Your task to perform on an android device: Fill the details in the Personal details form 
Image 0: 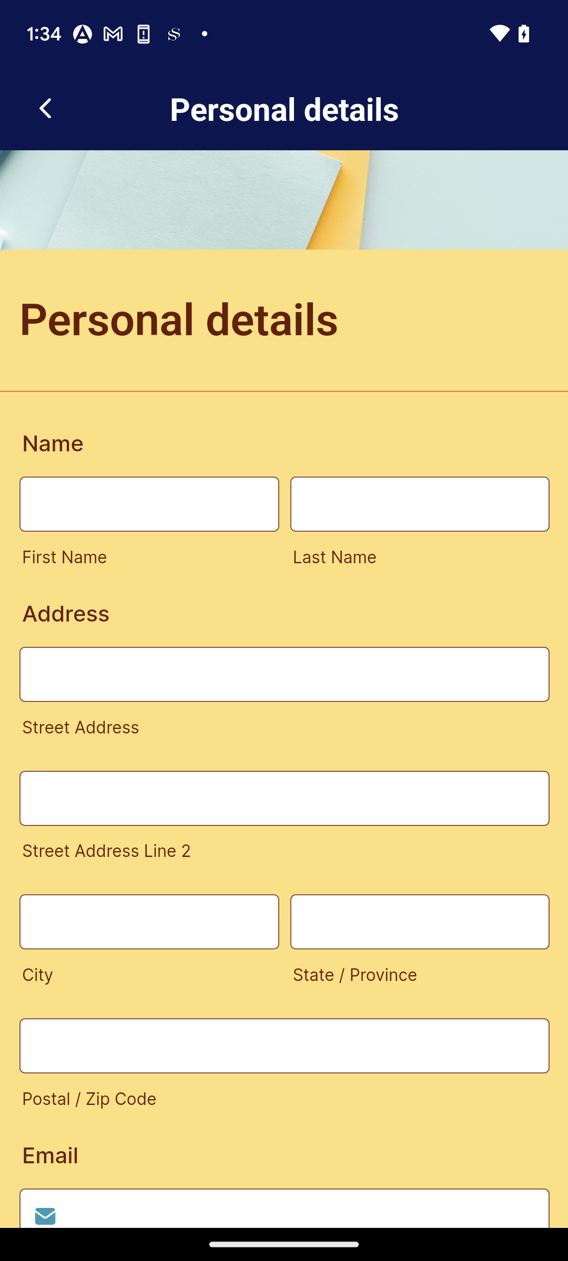
Click on the First Name text bar
Step 0: click (149, 504)
Image 3: 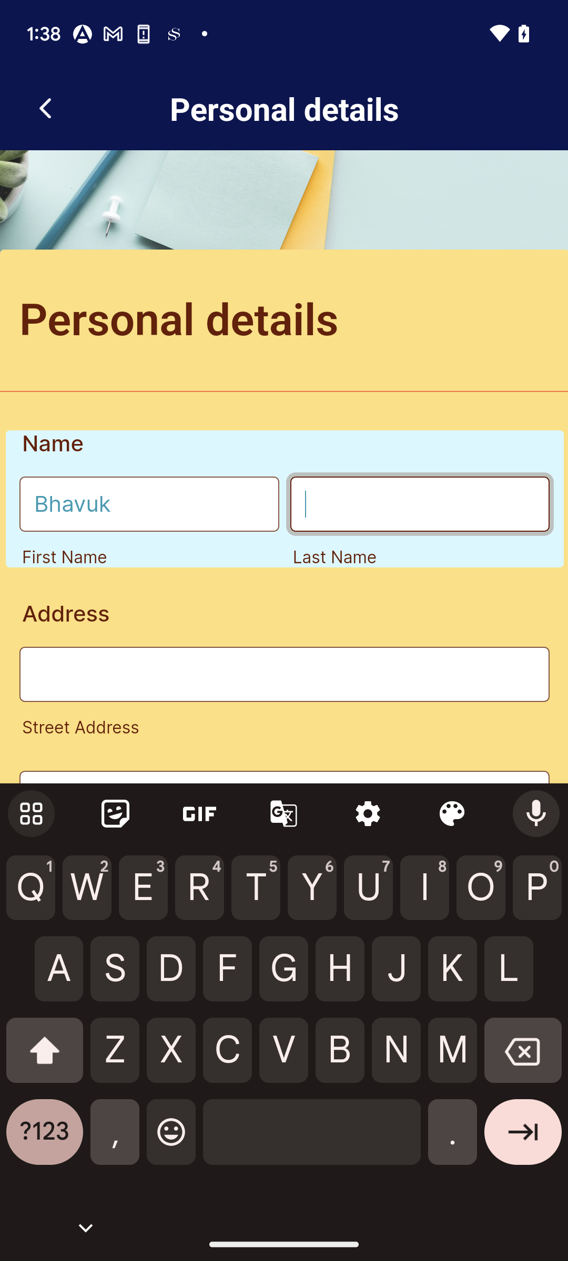
Type text Mehta in the text bar
Step 3: type "Mehta"
Image 4: 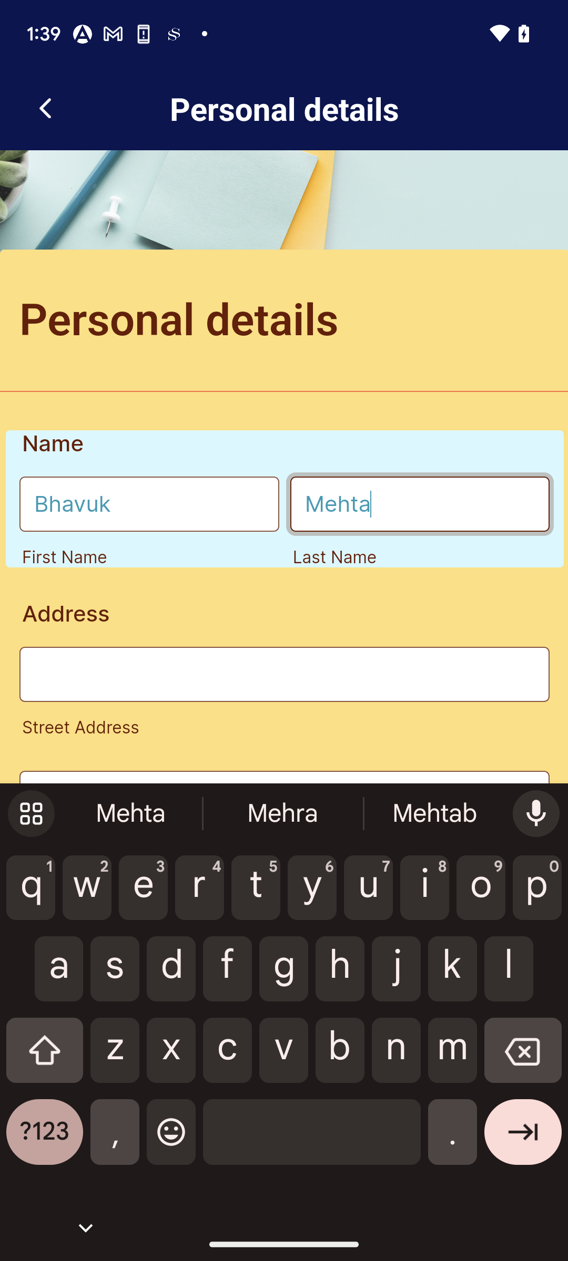
Click on the Street Address text bar
Step 4: click (284, 673)
Image 5: 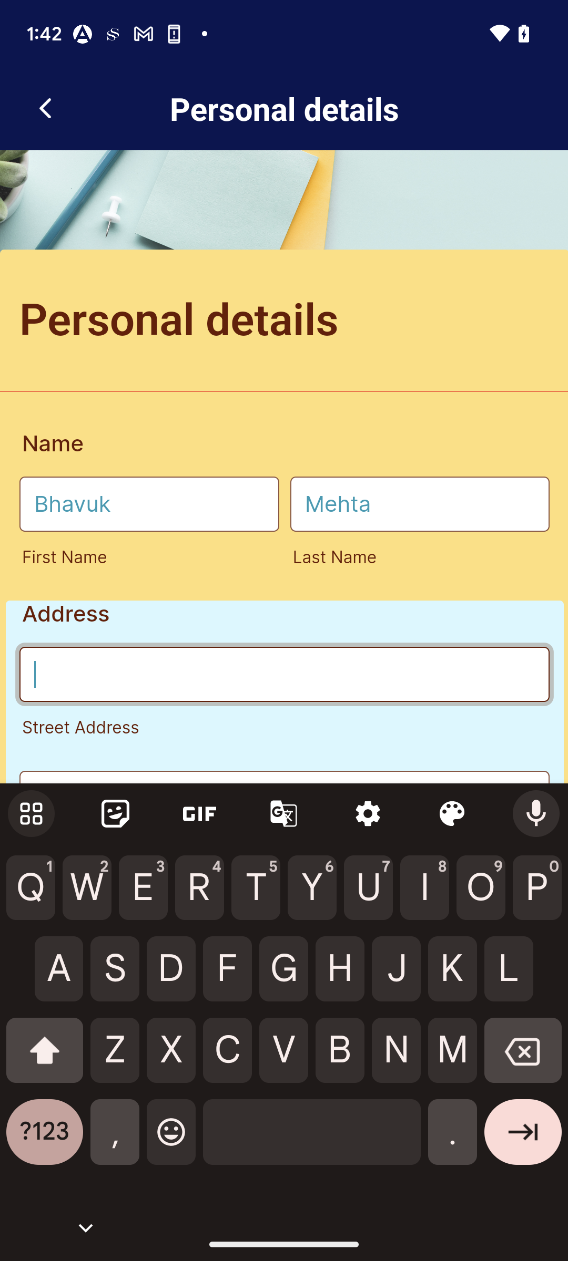
Type text Ab12 sector 89
Step 5: type "Ab 12 sector 89"